Your task to perform on an android device: In the Fitbit app, track running activity for 2 minutes.
Image 1: 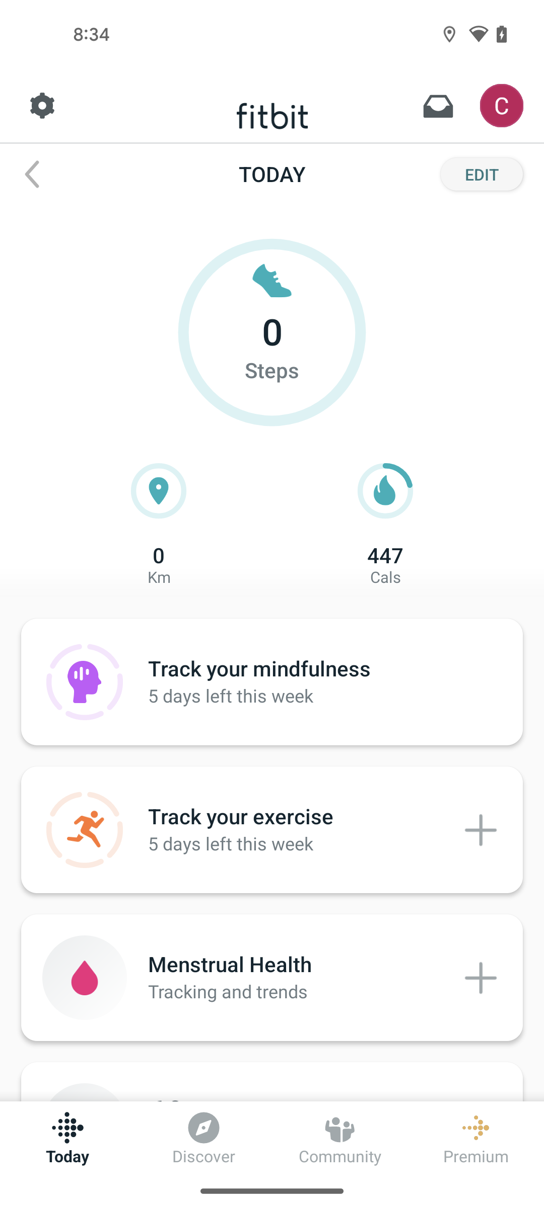
Tap on the plus button of track your exercise
Step 1: click (480, 830)
Image 2: 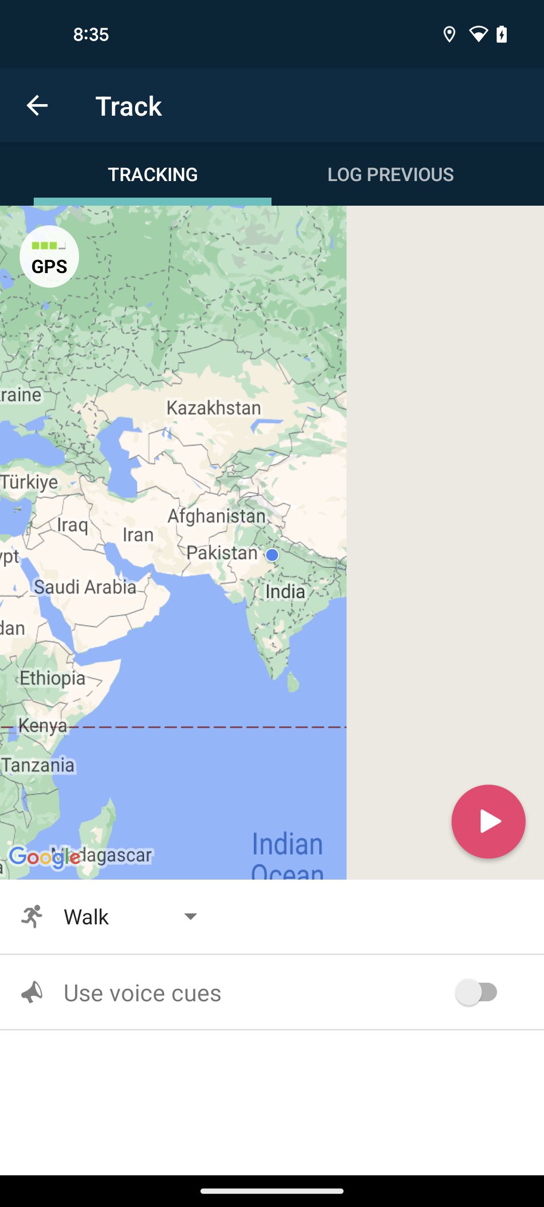
Tap on the down arrow icon
Step 2: click (143, 916)
Image 3: 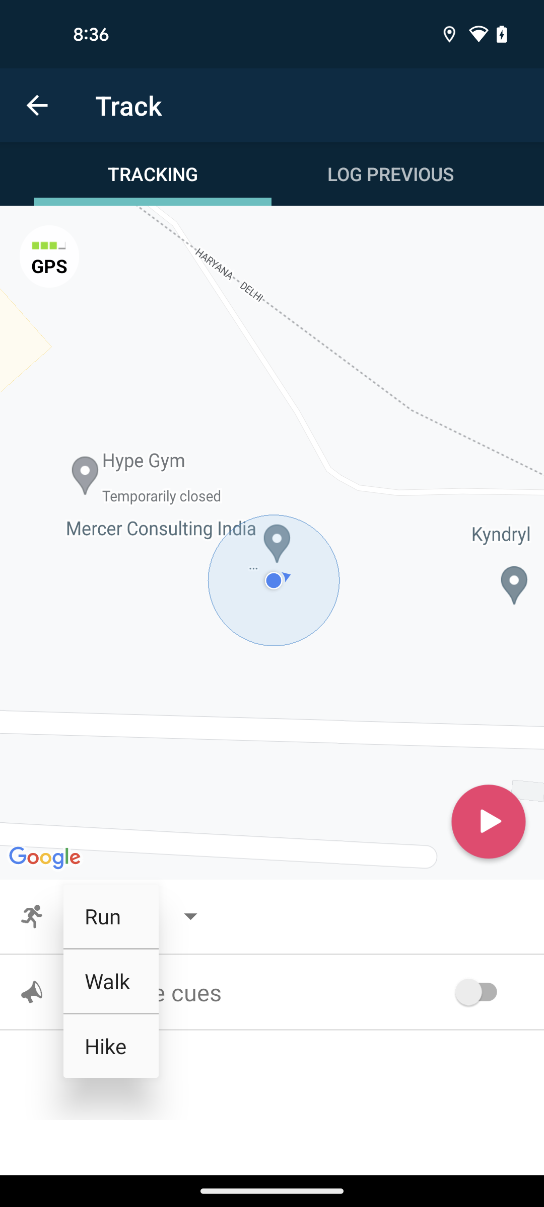
Select run option
Step 3: click (111, 916)
Image 4: 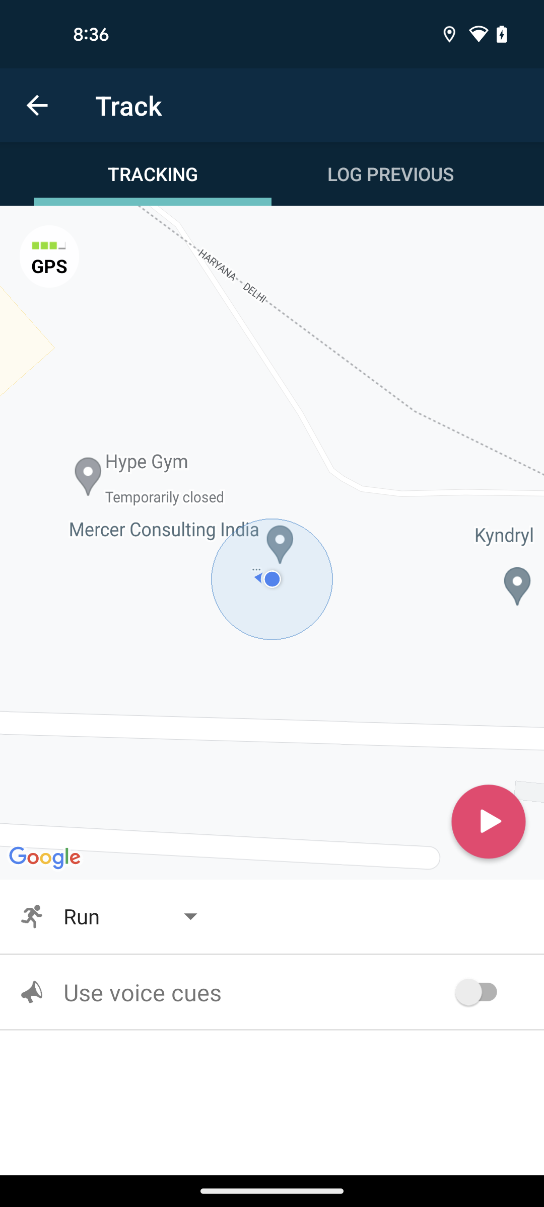
Tap on the red play button
Step 4: click (272, 542)